Your task to perform on an android device: Now I want to meditate for about half an hour to build my focus. Set a timer of 30 minutes in the Idanim app.
Image 0: 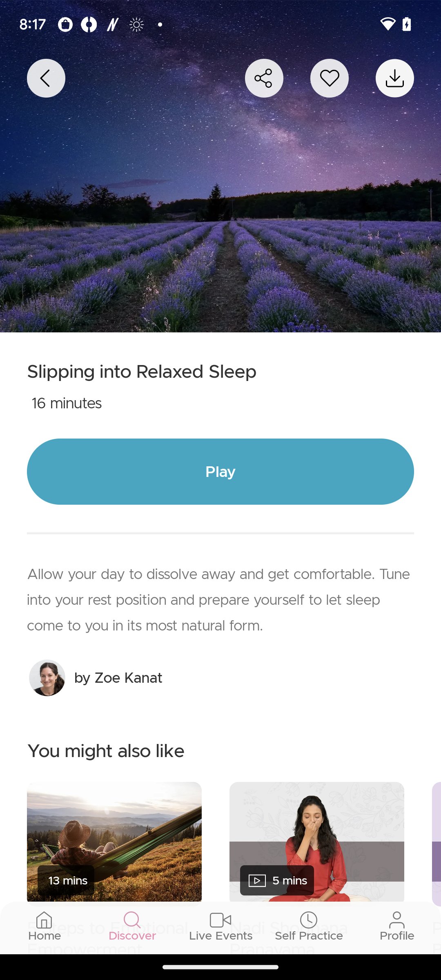
Click on the self-practice button.
Step 0: click (309, 941)
Image 1: 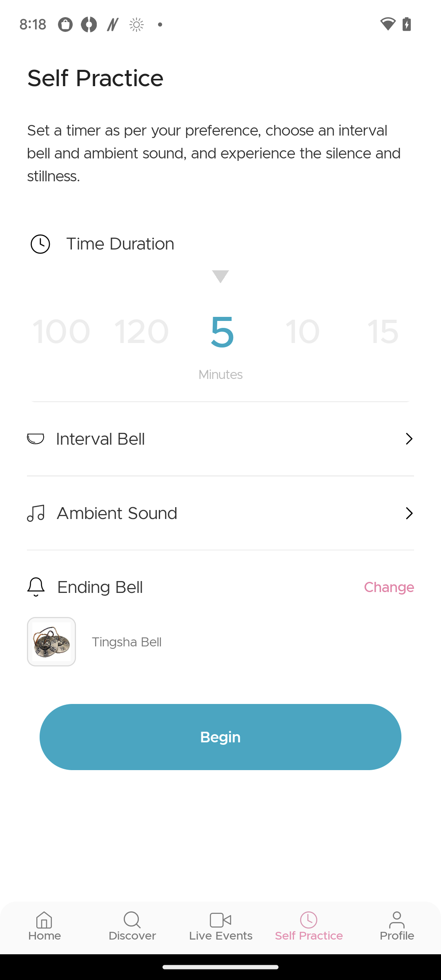
Swipe left on the timer bar to set it at 30.
Step 1: scroll right
Image 2: 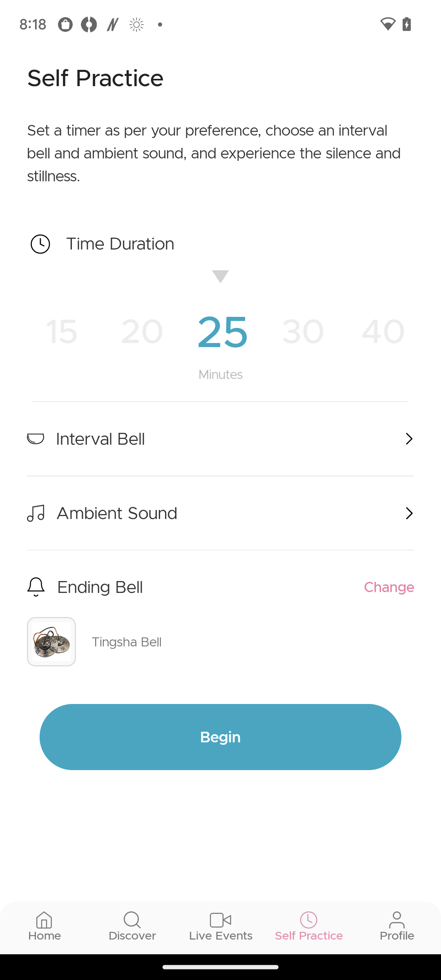
Swipe left again to fix the timer at 30.
Step 2: scroll right
Image 3: 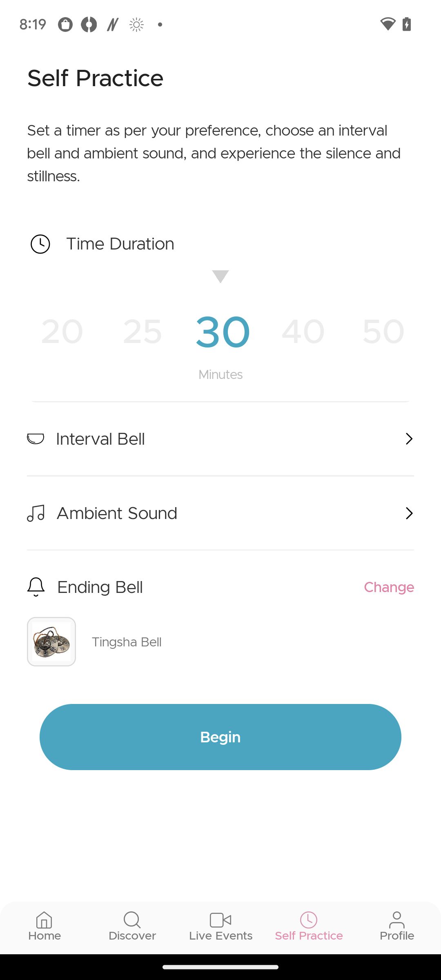
Now click on the begin button.
Step 3: click (220, 737)
Image 4: 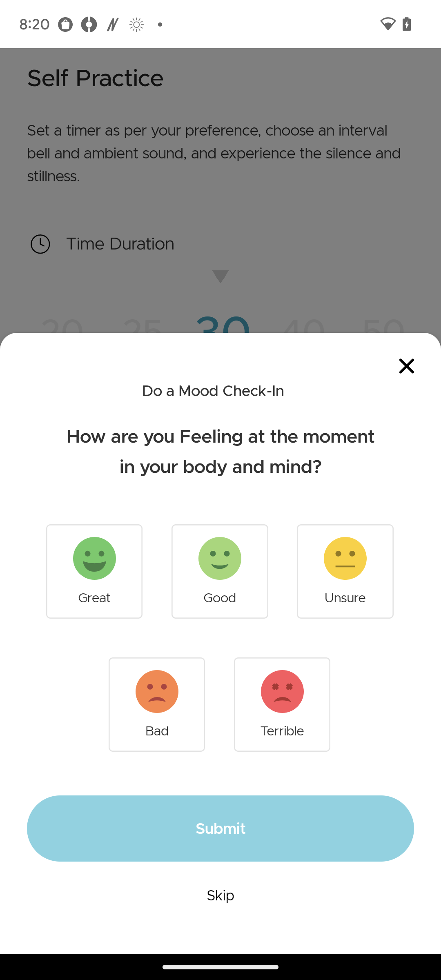
Click on the skip button.
Step 4: click (220, 895)